Your task to perform on an android device: Open the file manager app and create a folder named as My Nokia
Image 0: 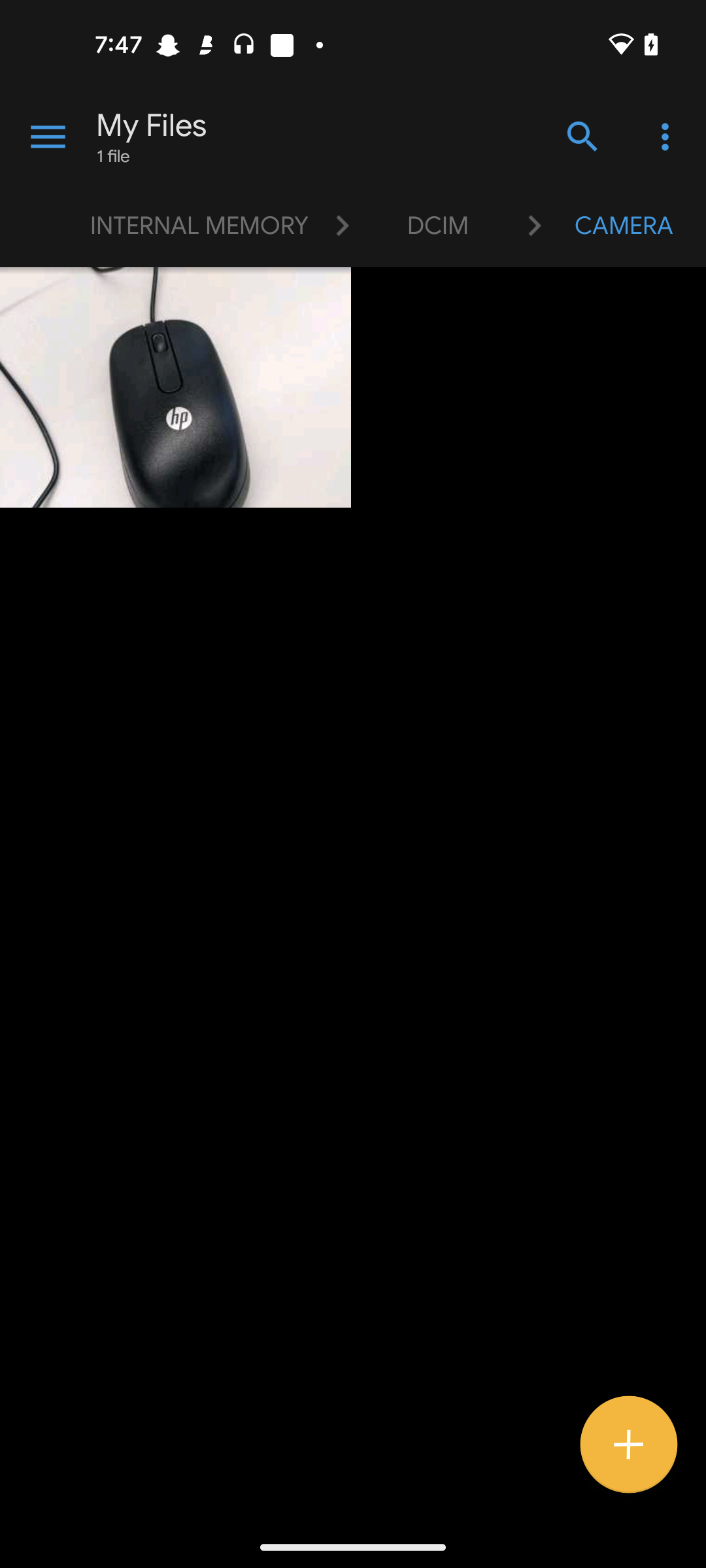
open the file manager app
Step 0: open app "File Manager"
Image 1: 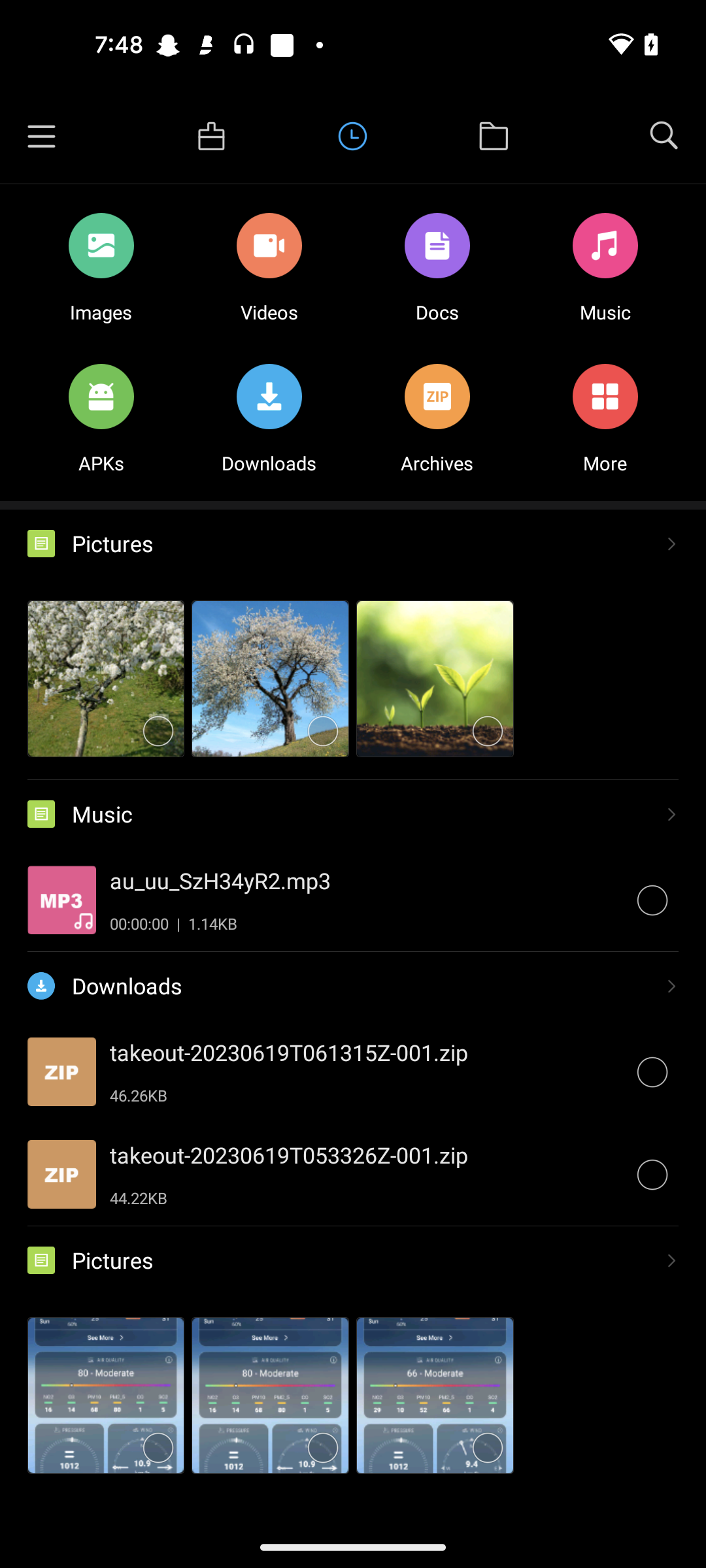
Click on the Folder icon 
Step 1: click (494, 136)
Image 2: 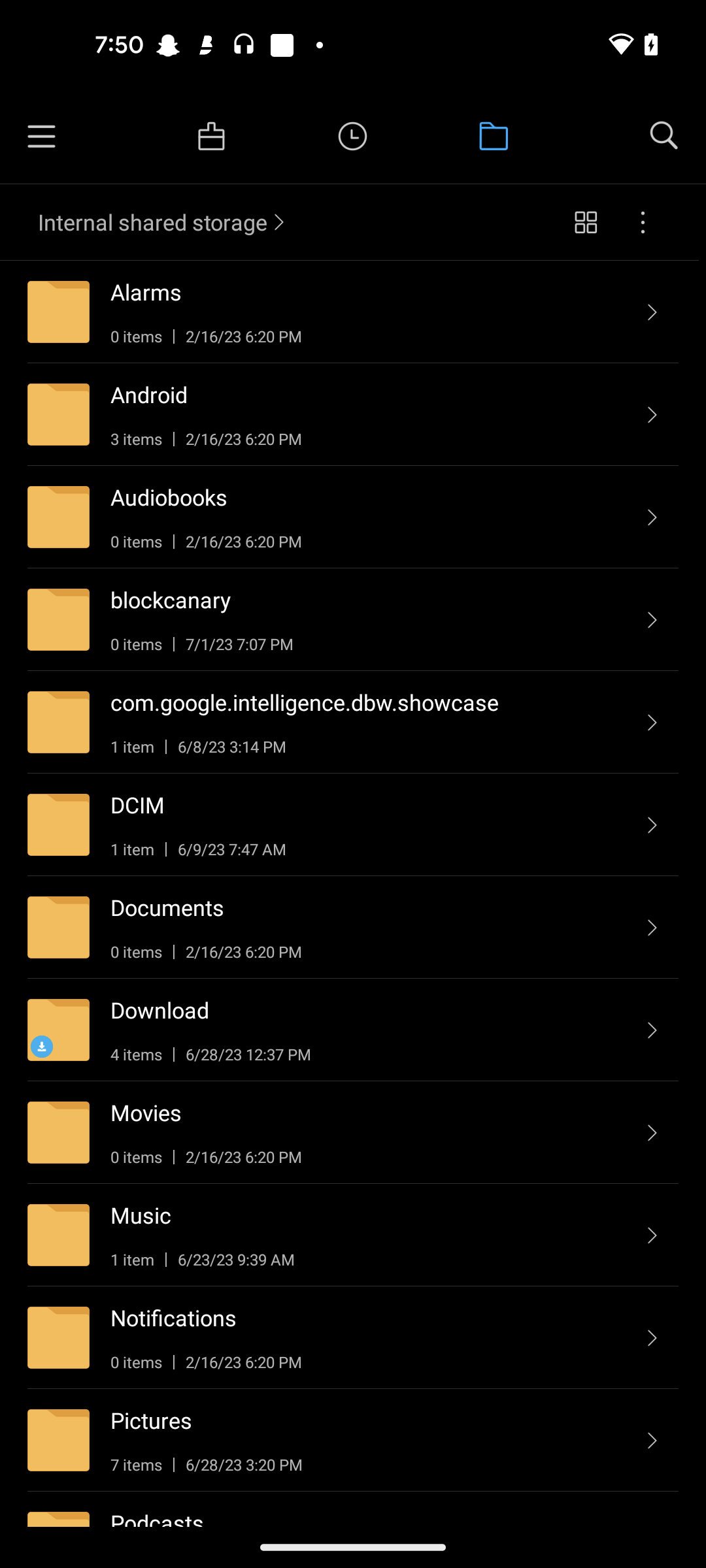
Click on the three dots
Step 2: click (643, 222)
Image 3: 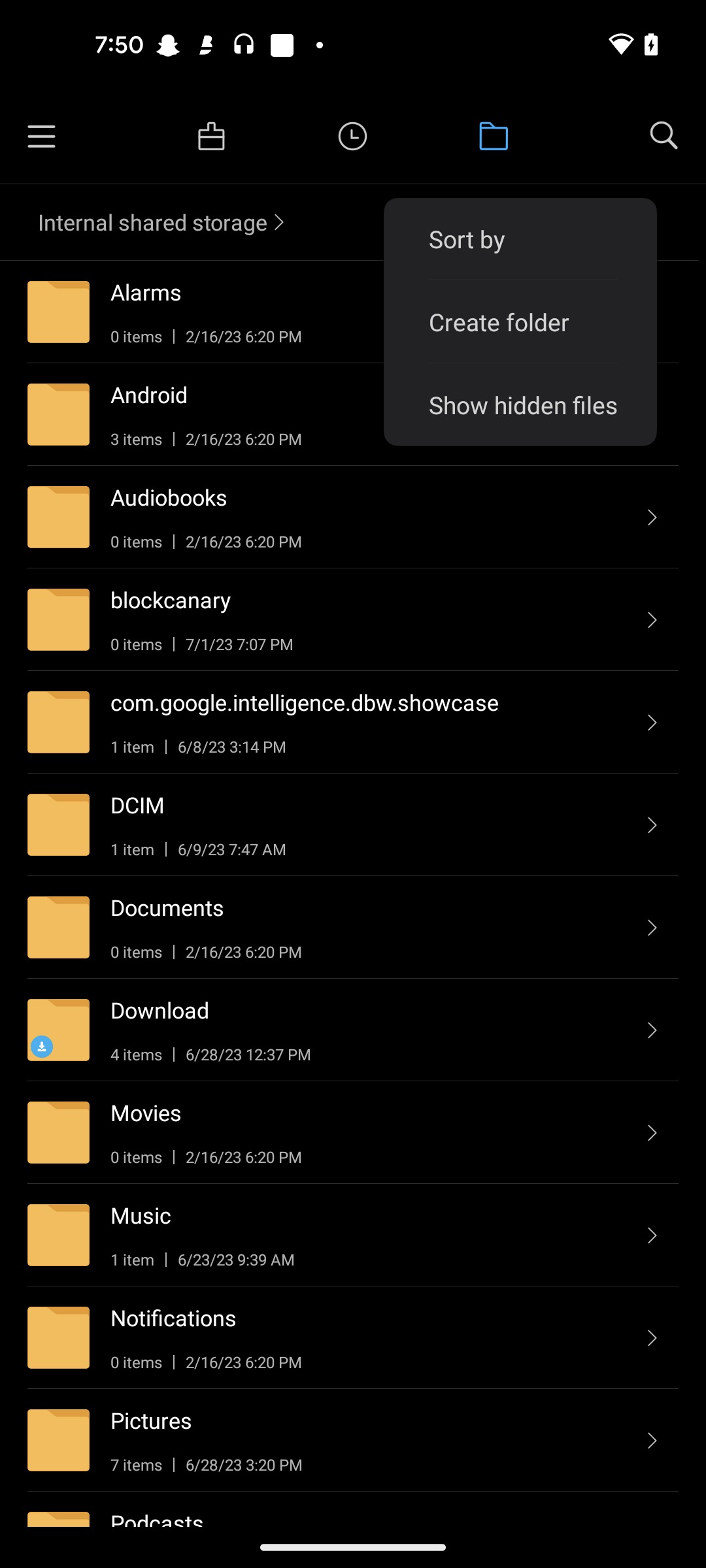
Click on the Create Folder option 
Step 3: click (520, 321)
Image 4: 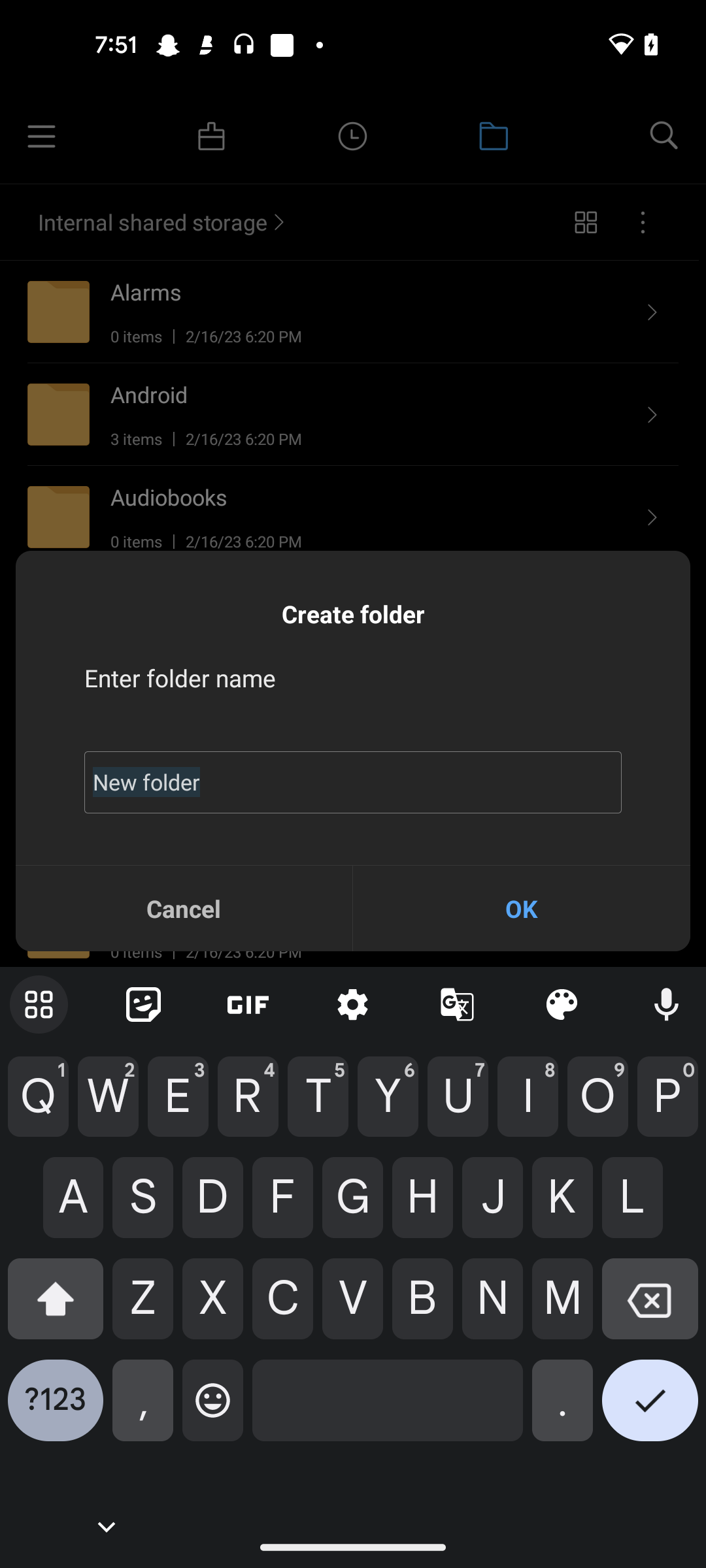
Click on the text bar
Step 4: click (353, 782)
Image 5: 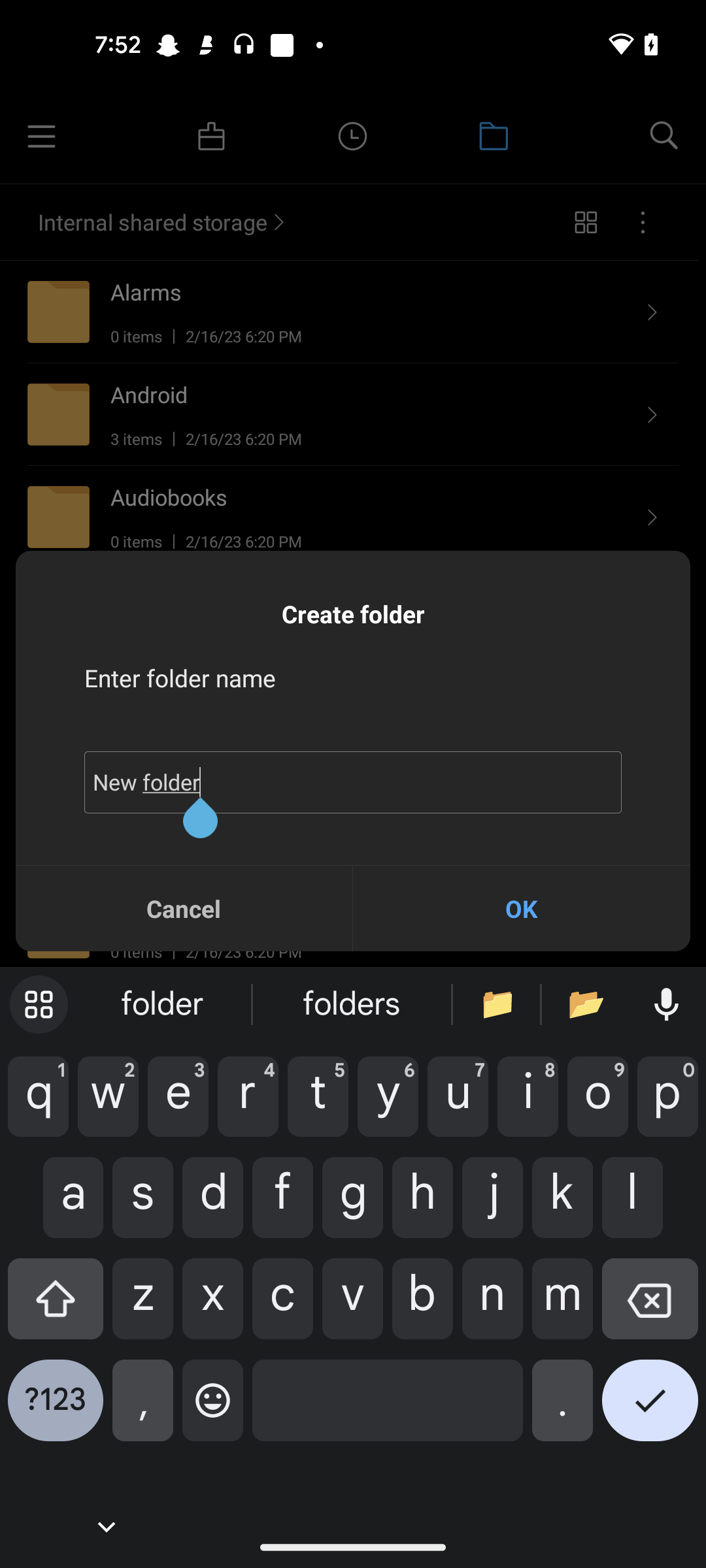
Clear the bar 
Step 5: click (650, 1309)
Image 6: 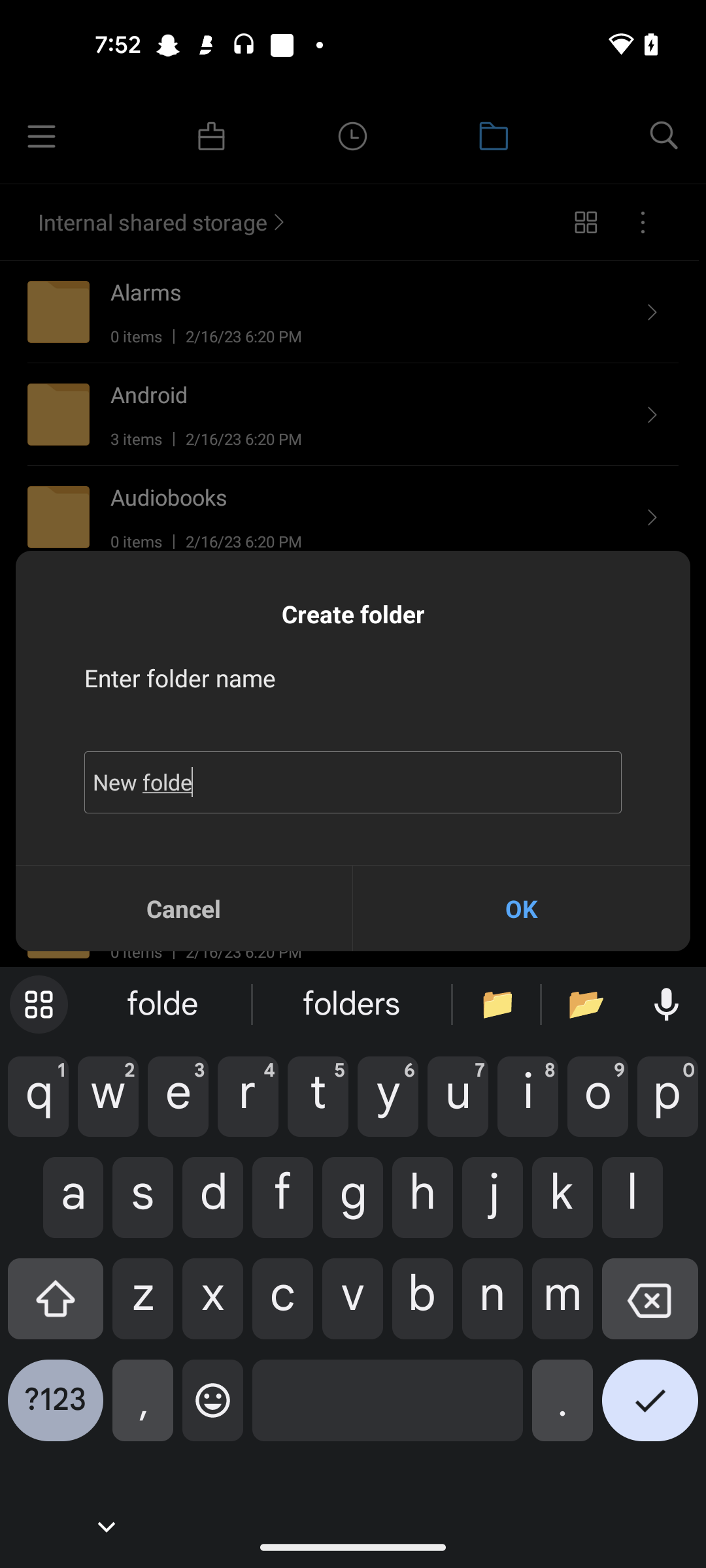
Clear the bar 
Step 6: click (650, 1309)
Image 7: 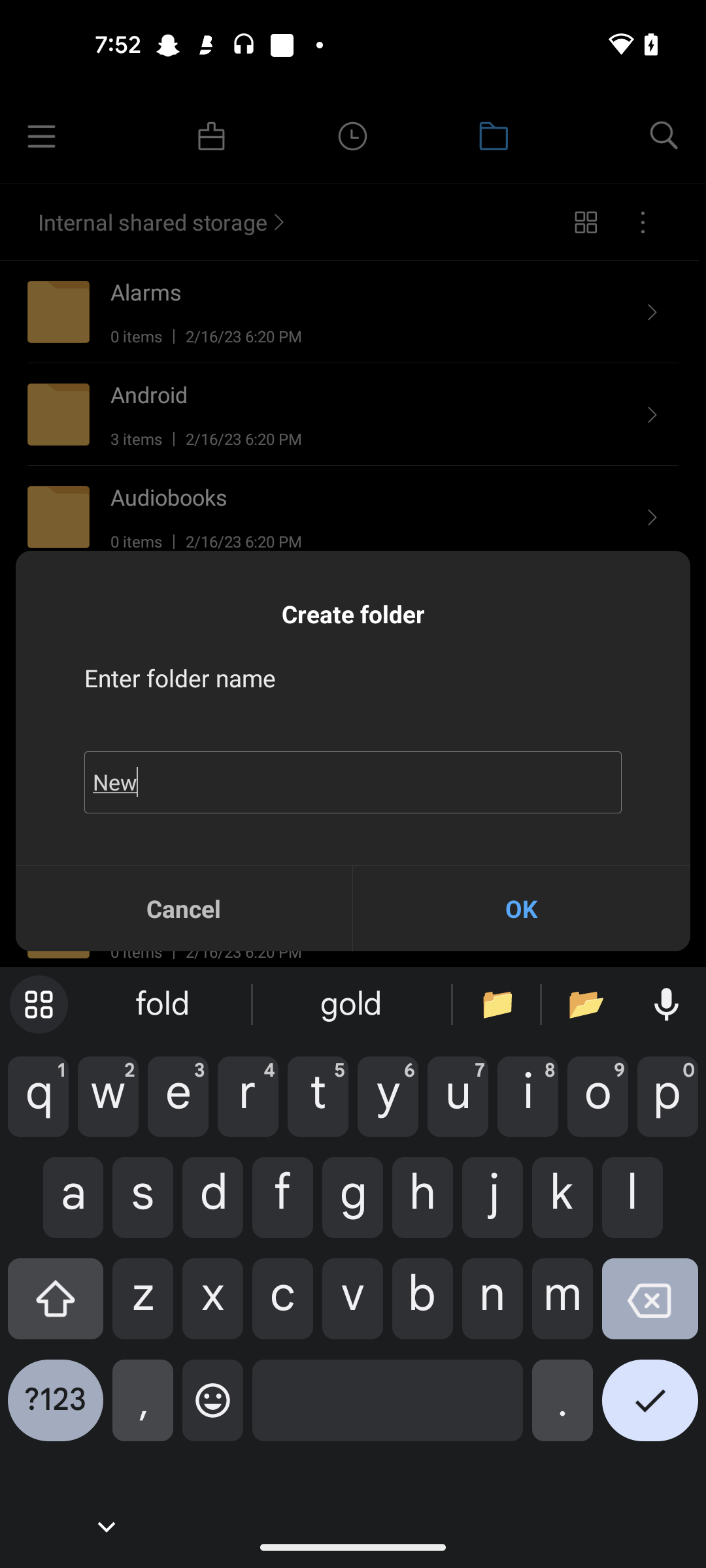
Clear the bar 
Step 7: wait
Image 8: 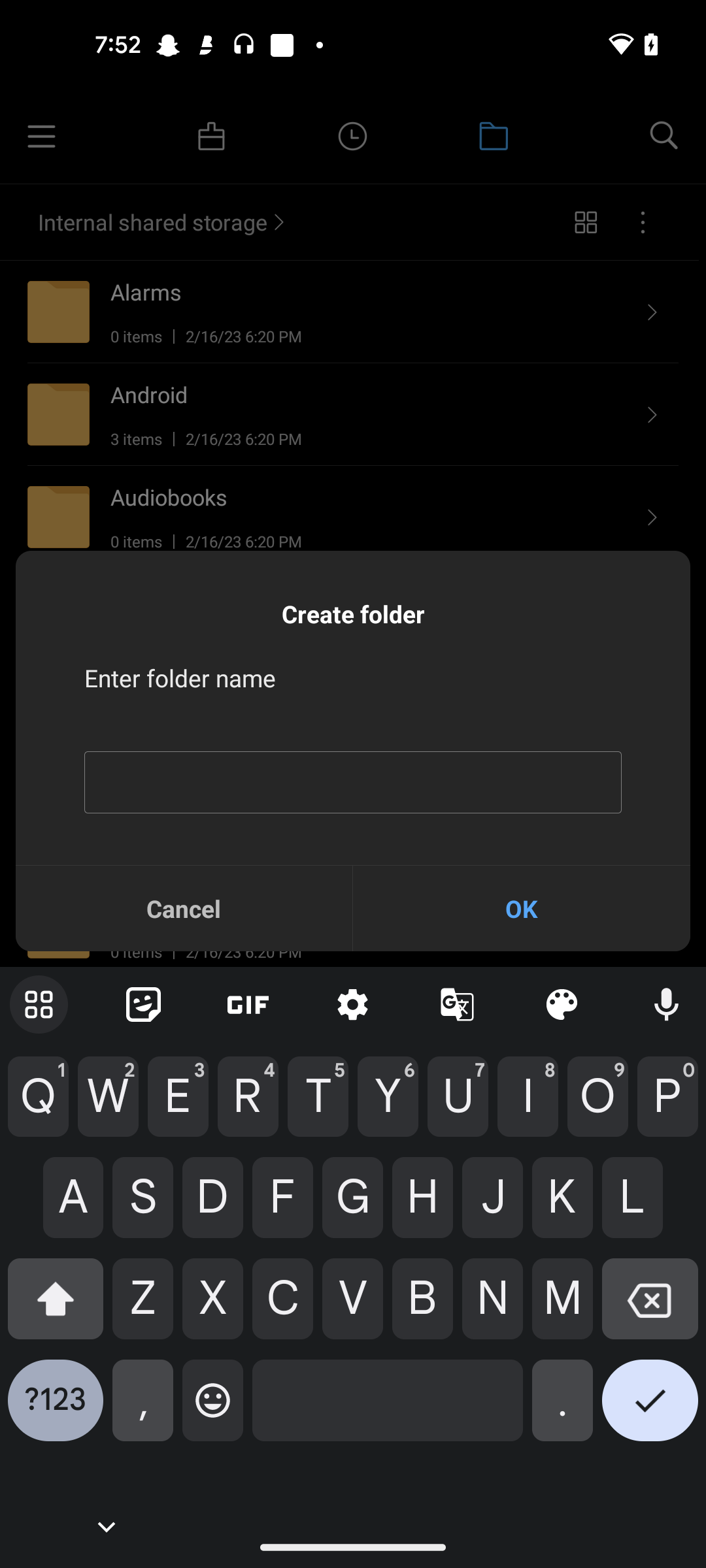
Enter folder name as My Nokia 
Step 8: type "My Nokia"